Your task to perform on an android device: Download "A Look Back on secret Santa" Comedy Podcast by Office Ladies on the Radioline app.
Image 0: 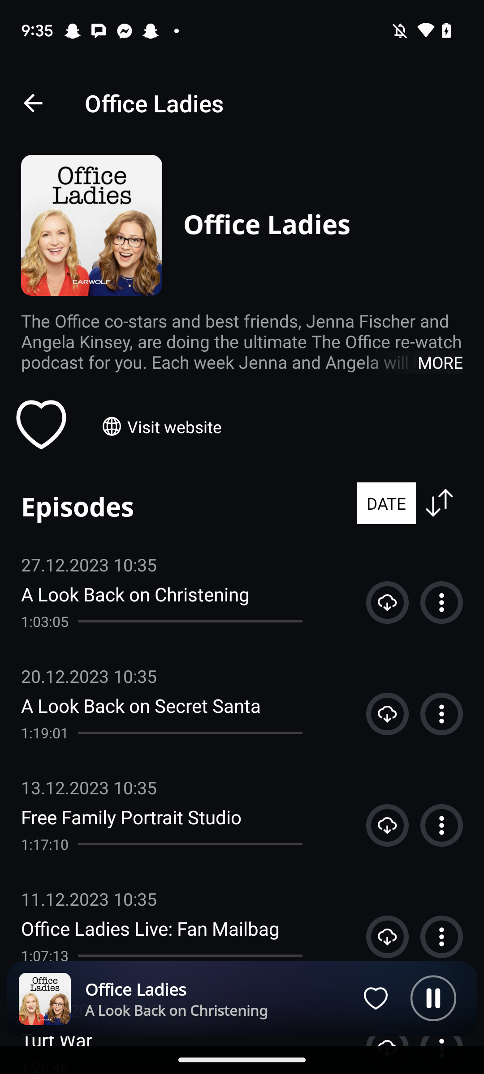
Click on the Download button of the "A Look Back on Secret santa"
Step 0: click (385, 721)
Image 1: 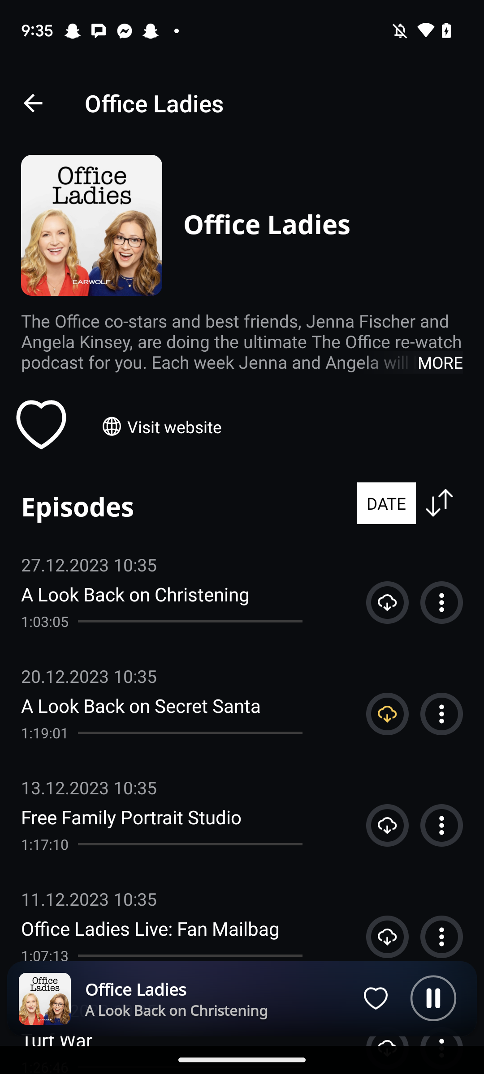
Click on the Download button of the "A Look Back on Secret santa"
Step 1: wait